Your task to perform on an android device: Search for my favorite book, "The Queen's Gambit," on the Files by google app.
Image 0: 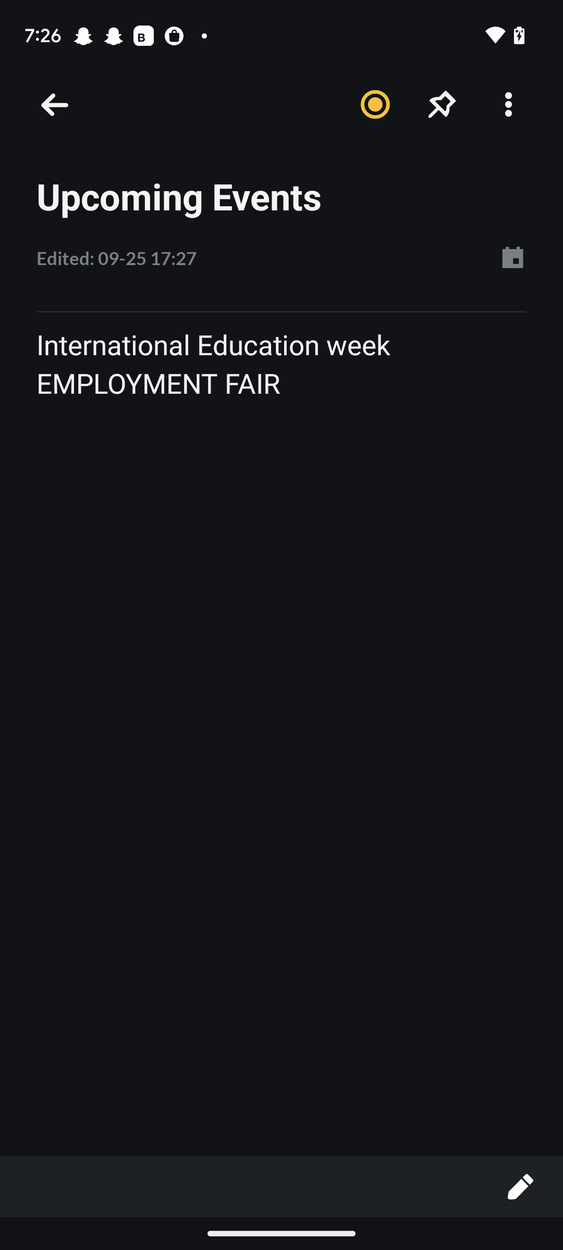
Open the Files by google app.
Step 0: open app "Files by Google"
Image 1: 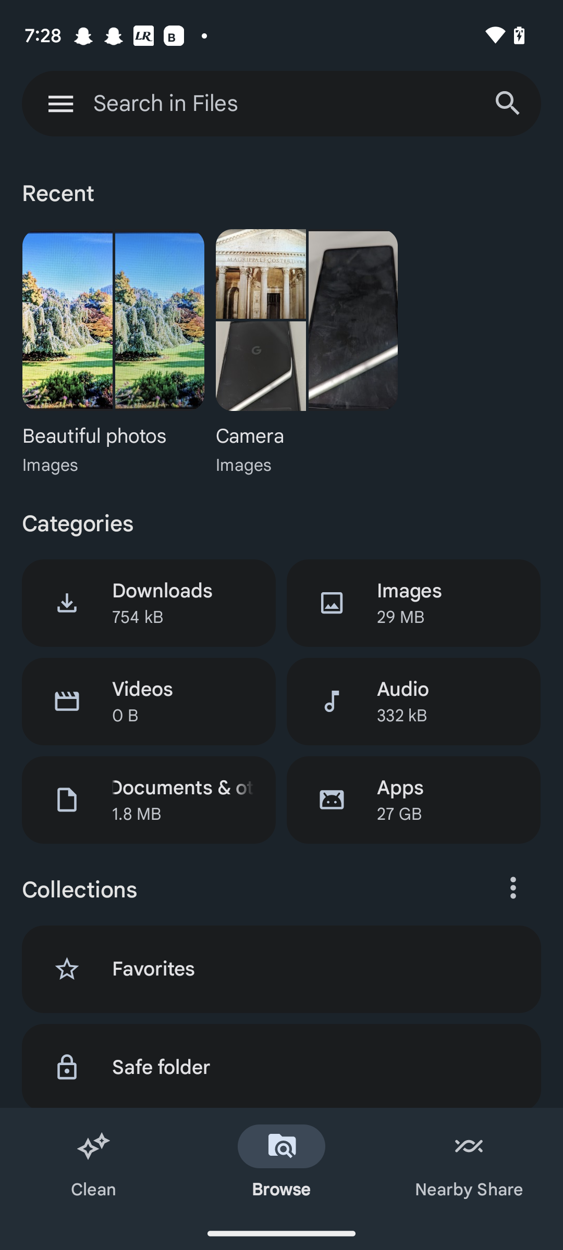
click on the search box at the top.
Step 1: click (281, 104)
Image 2: 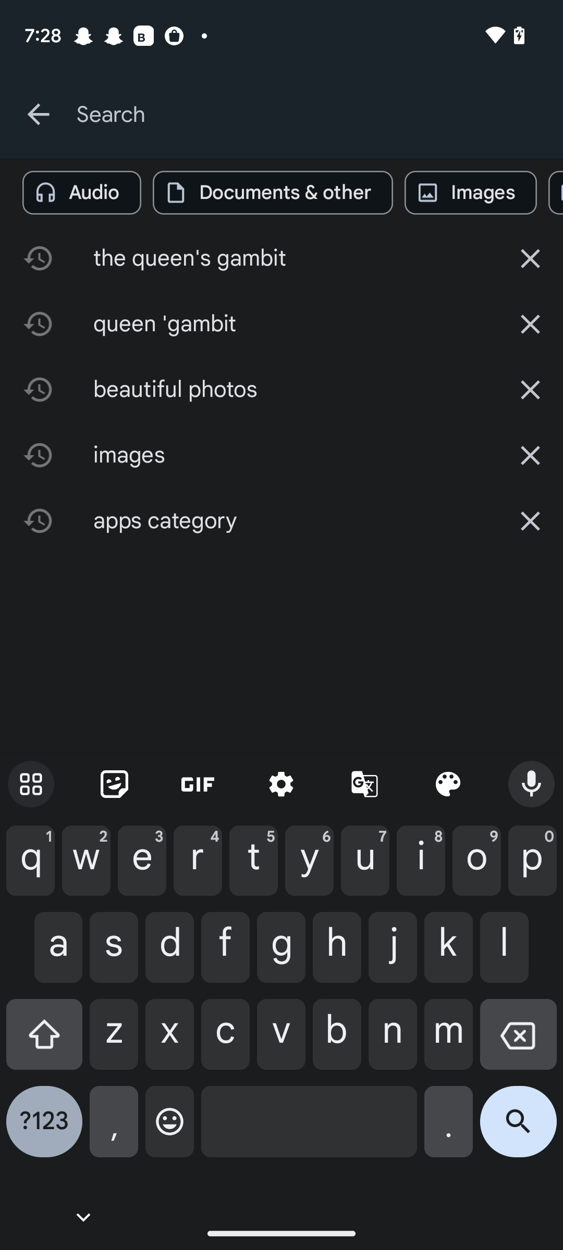
Type "The Queen's Gambit" in the search box.
Step 2: type "The Queen's Gambit"
Image 3: 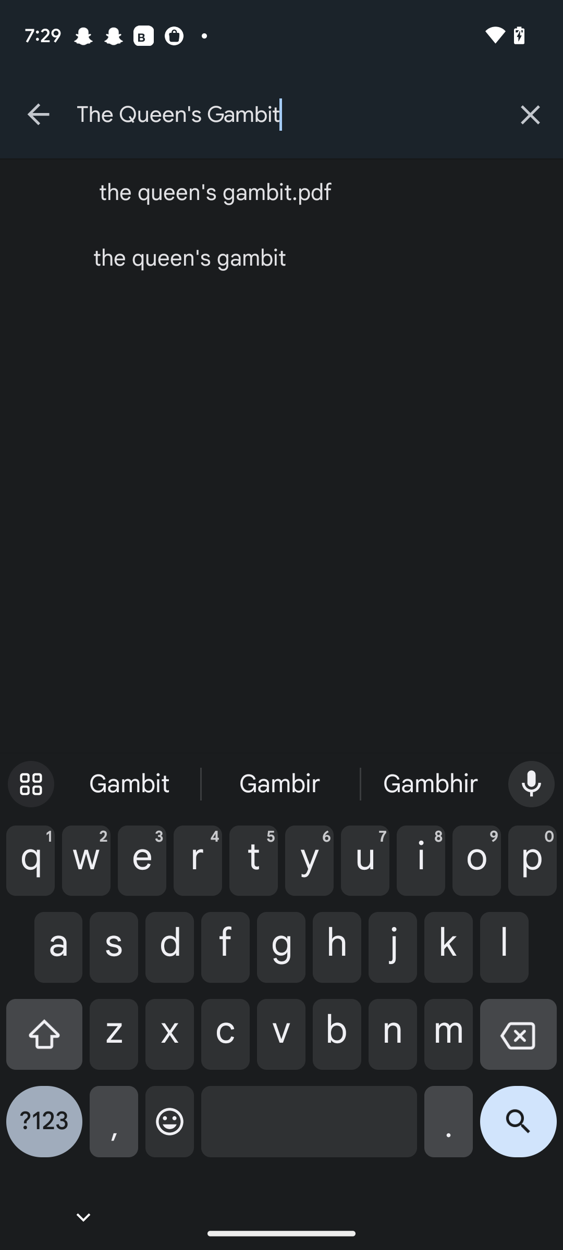
Click on the search icon at the bottom right corner of the keyboard.
Step 3: click (518, 1130)